Your task to perform on an android device: I want to add a product to my cart on the Amazon app.
Image 0: 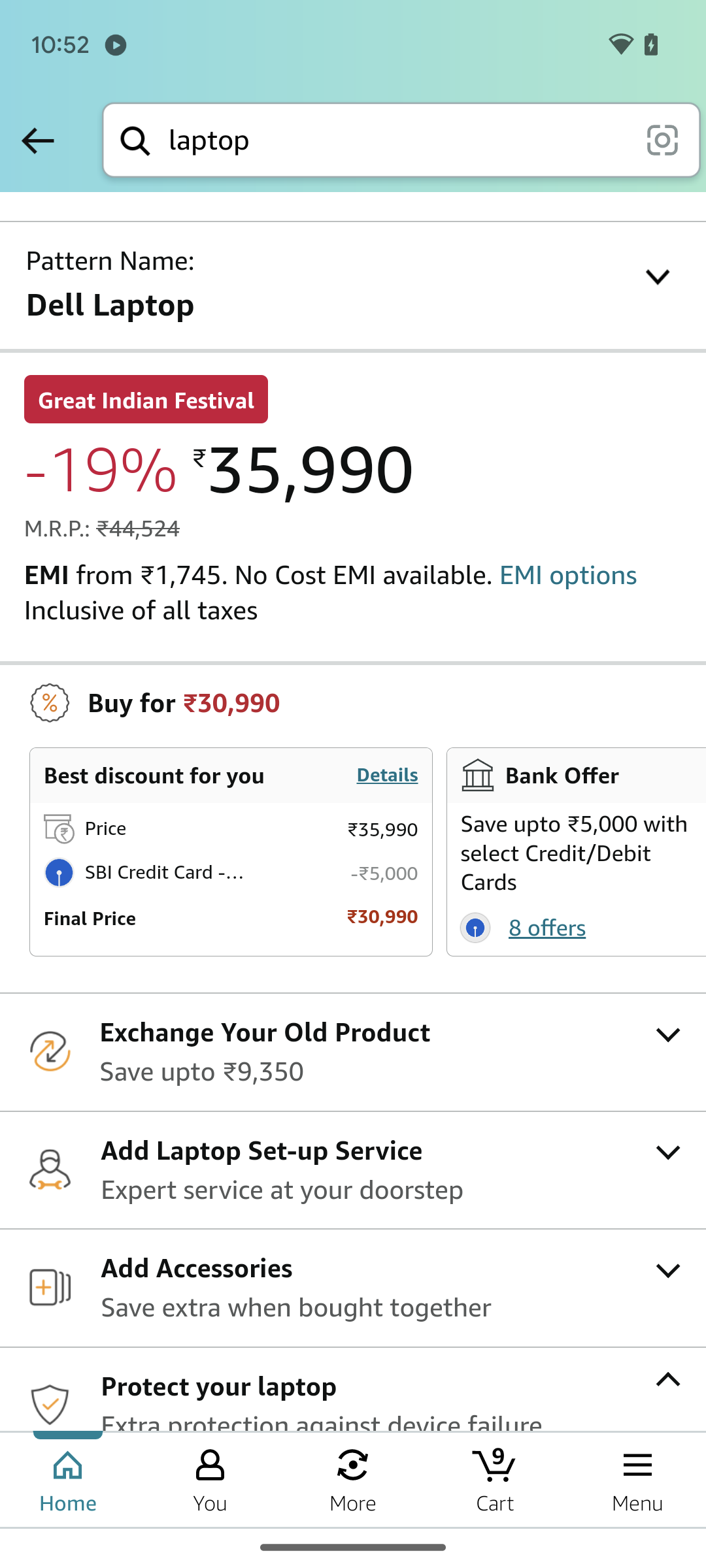
Scroll up to add to cart.
Step 0: scroll down
Image 1: 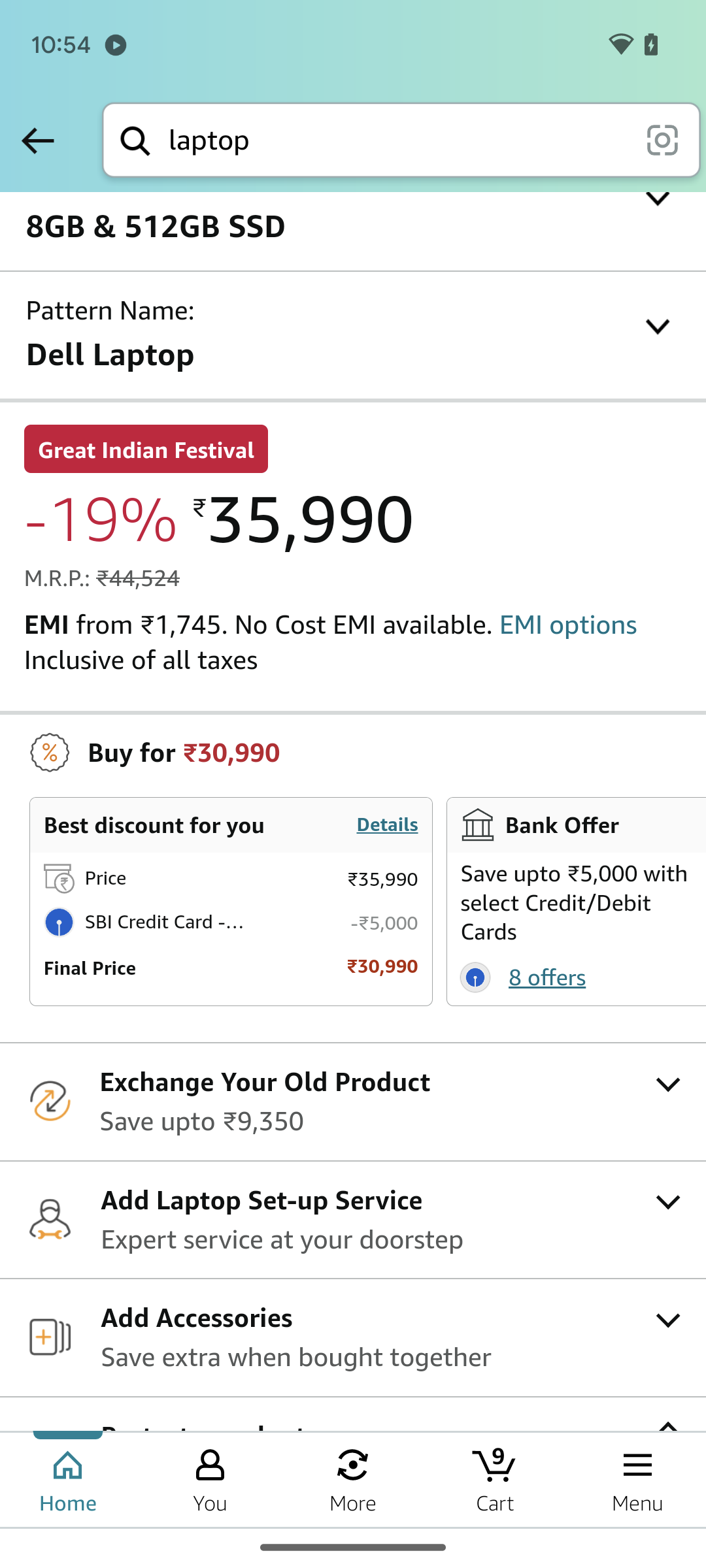
Scroll up to add to cart.
Step 1: scroll down
Image 2: 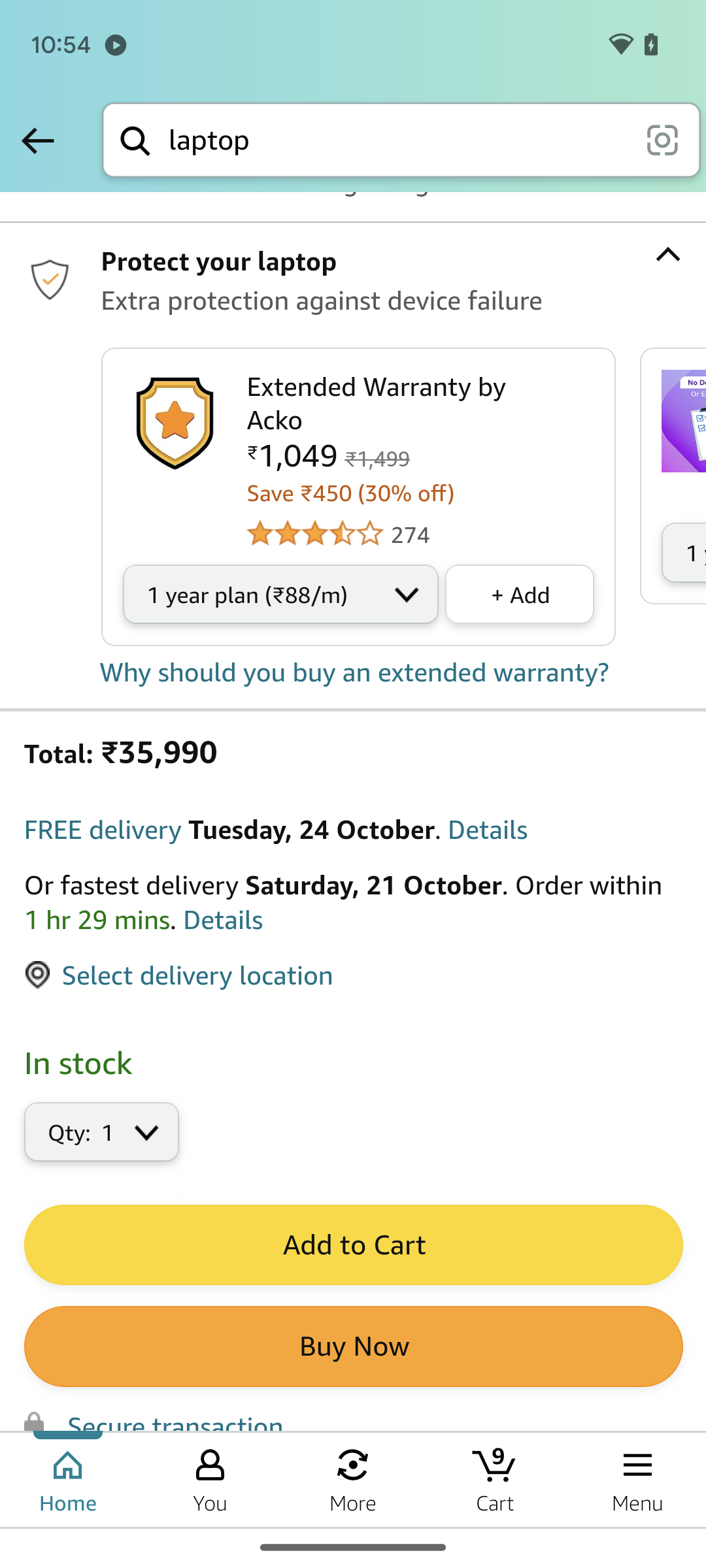
Tap Add to Cart.
Step 2: click (352, 1245)
Image 3: 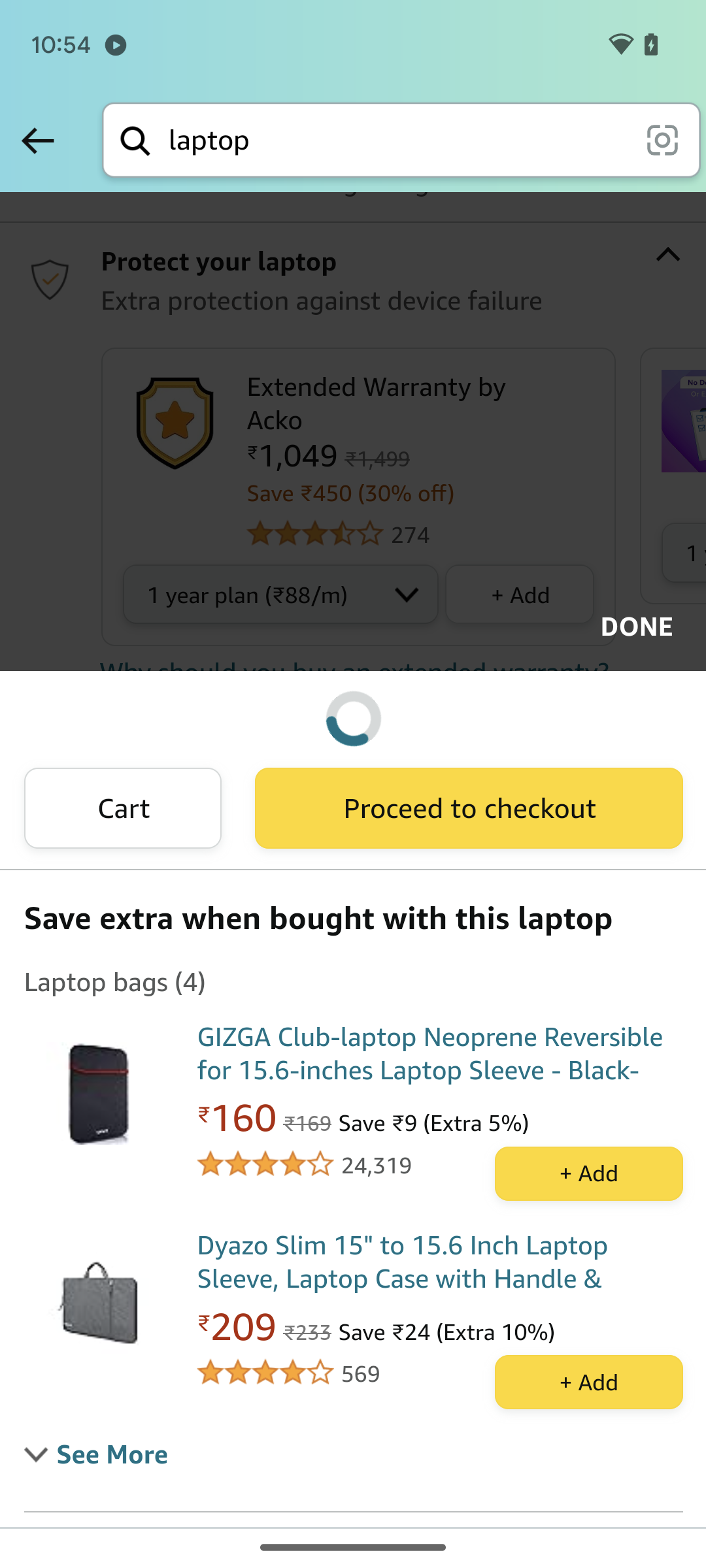
Tap Add to Cart.
Step 3: wait